Your task to perform on an android device: I want to resize the font to 25 size because I don't like it as it is.
Image 0: 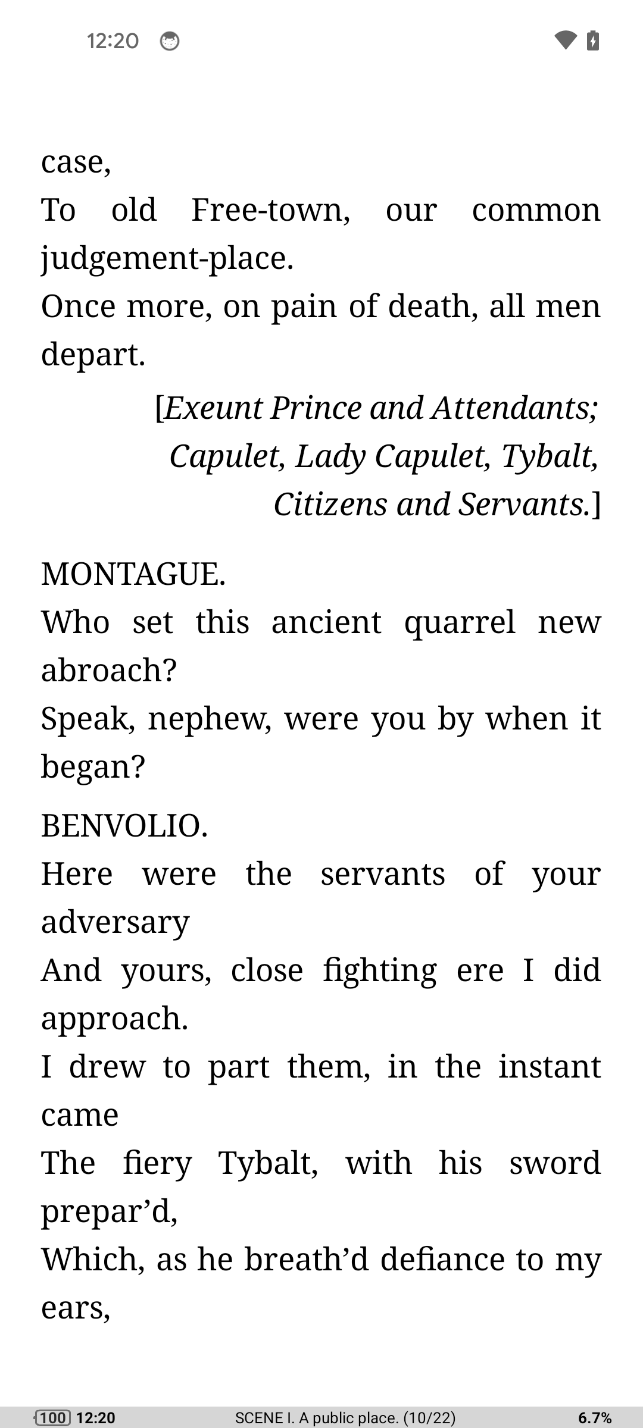
Tap on the center of the screen
Step 0: click (321, 714)
Image 2: 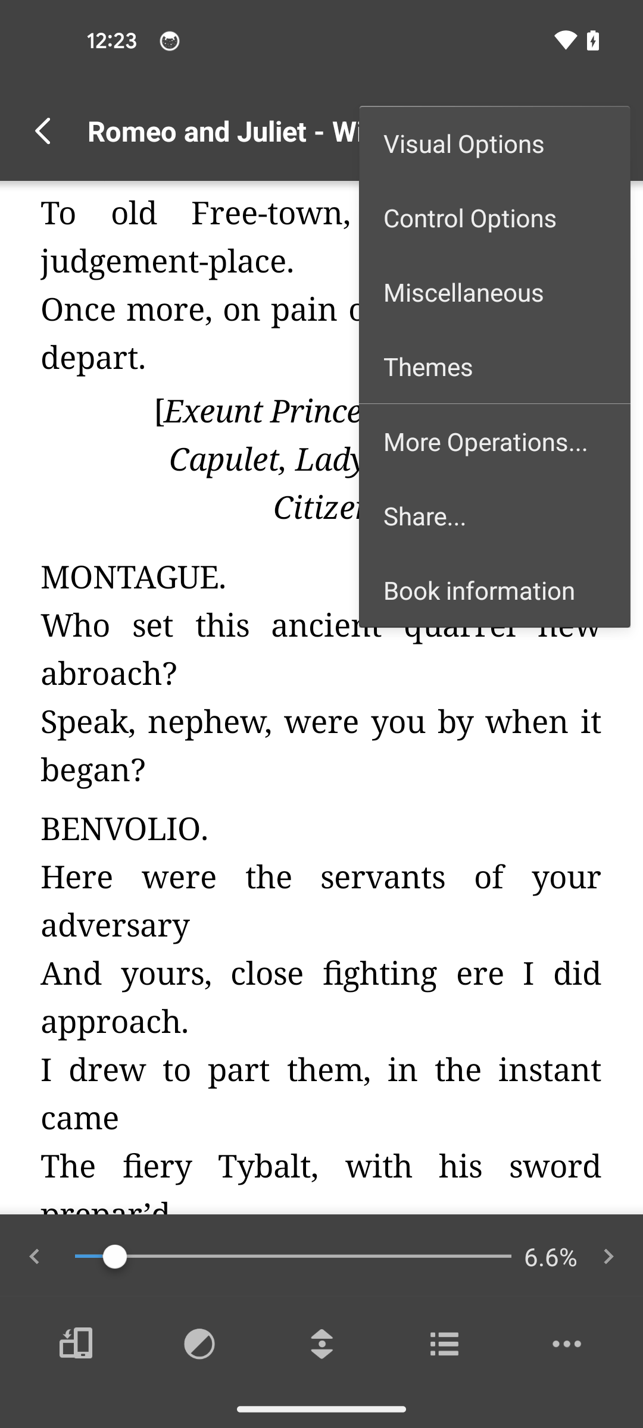
Click on the more operations option
Step 2: click (494, 441)
Image 3: 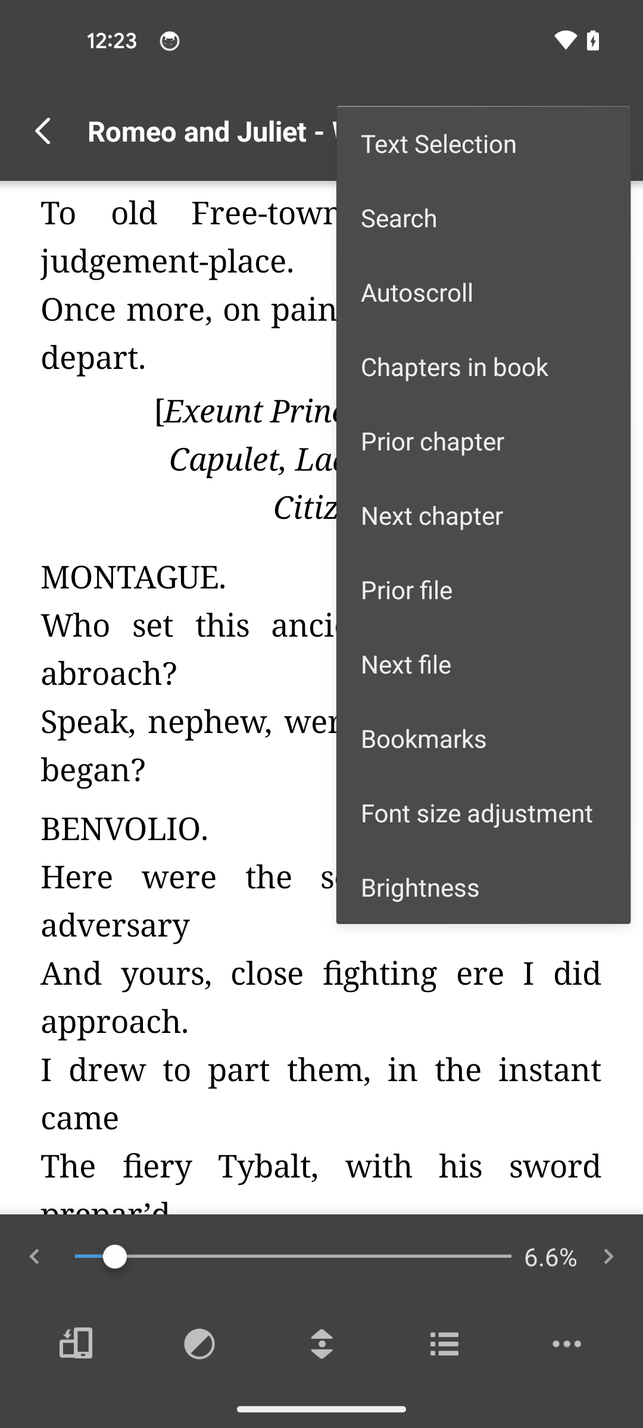
Tap on the font size adjustment option
Step 3: click (483, 812)
Image 4: 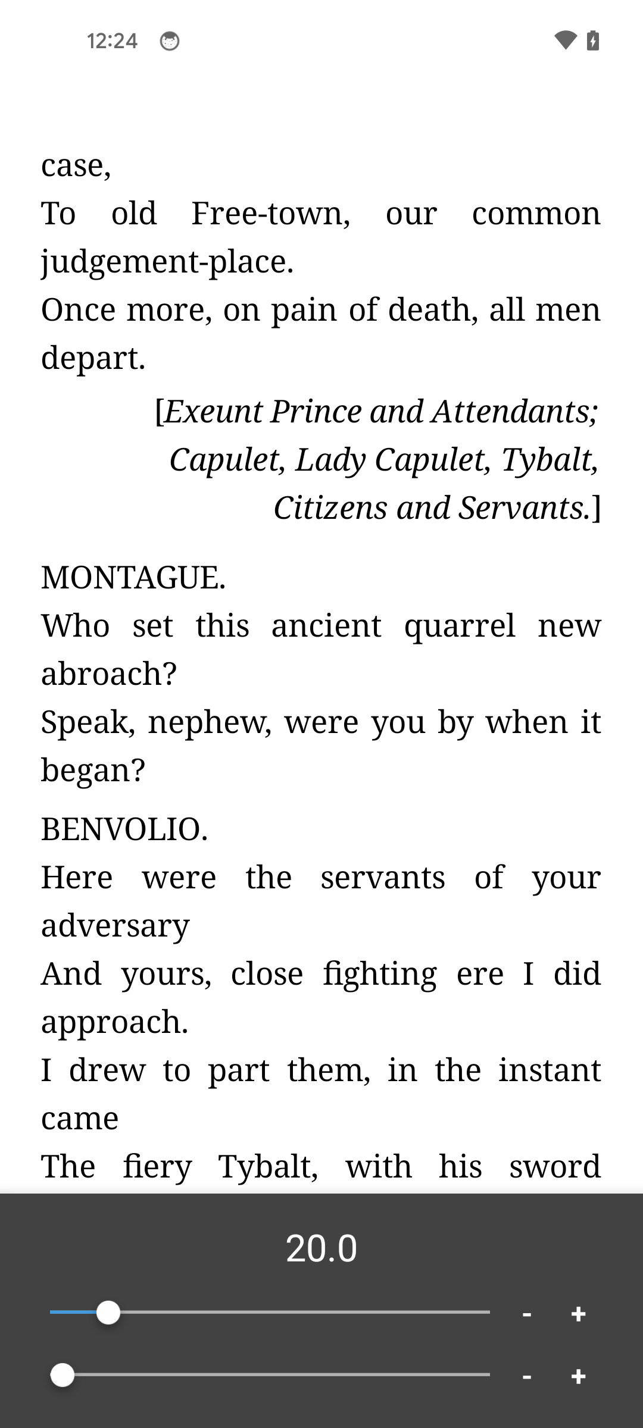
Tap on the plus icon of above line
Step 4: click (578, 1313)
Image 6: 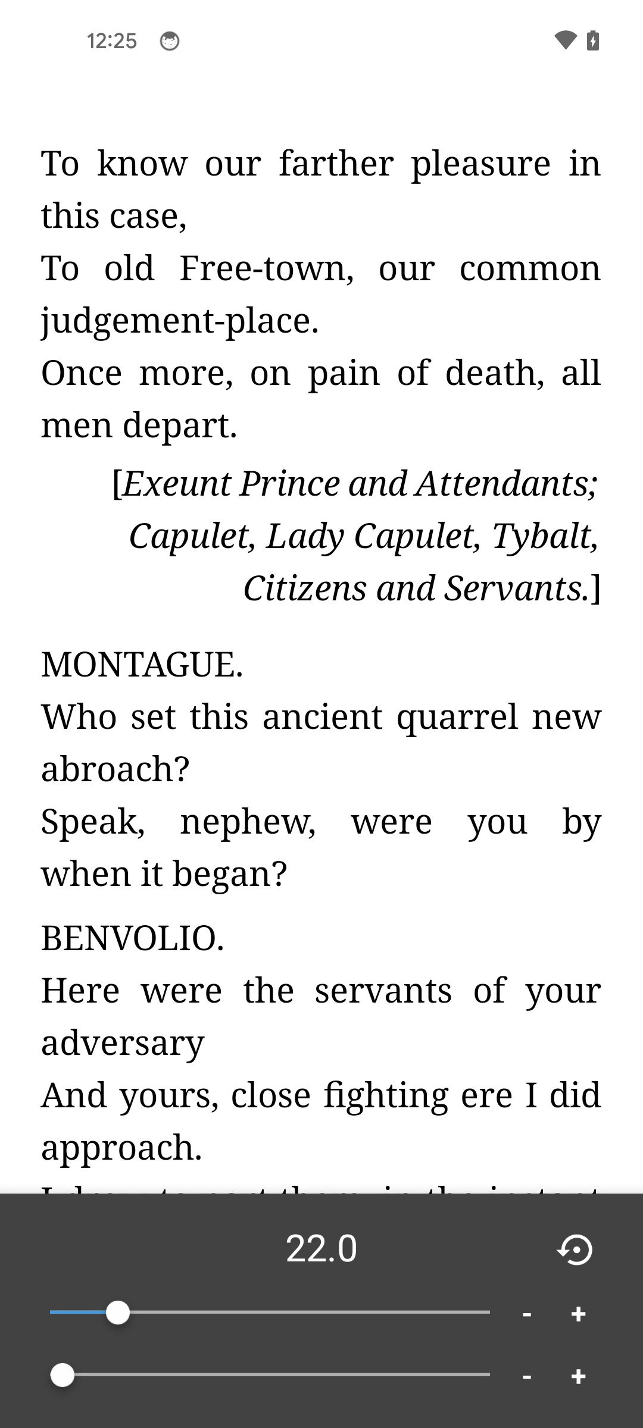
Tap on the plus icon of above line
Step 6: click (578, 1313)
Image 8: 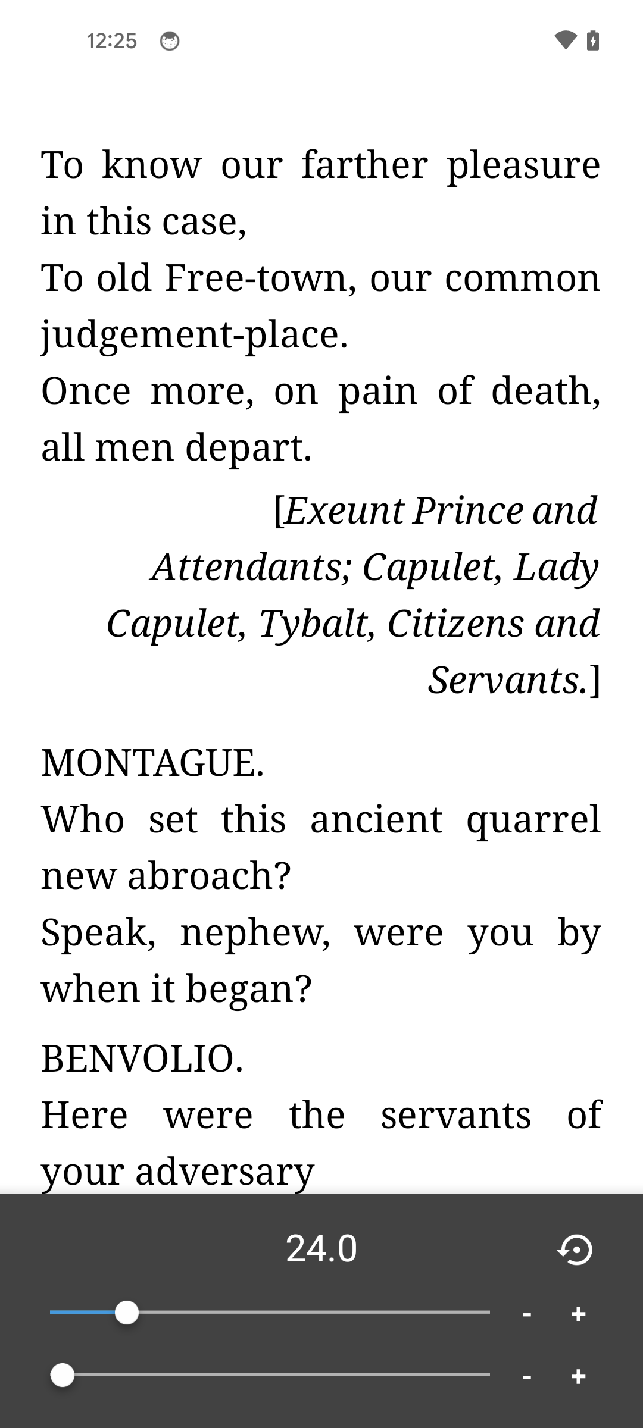
Tap on the plus icon of above line
Step 8: click (578, 1313)